Your task to perform on an android device: Open the Tasty app and Save the cauliflower pizza crust to the saved recipe
Image 0: 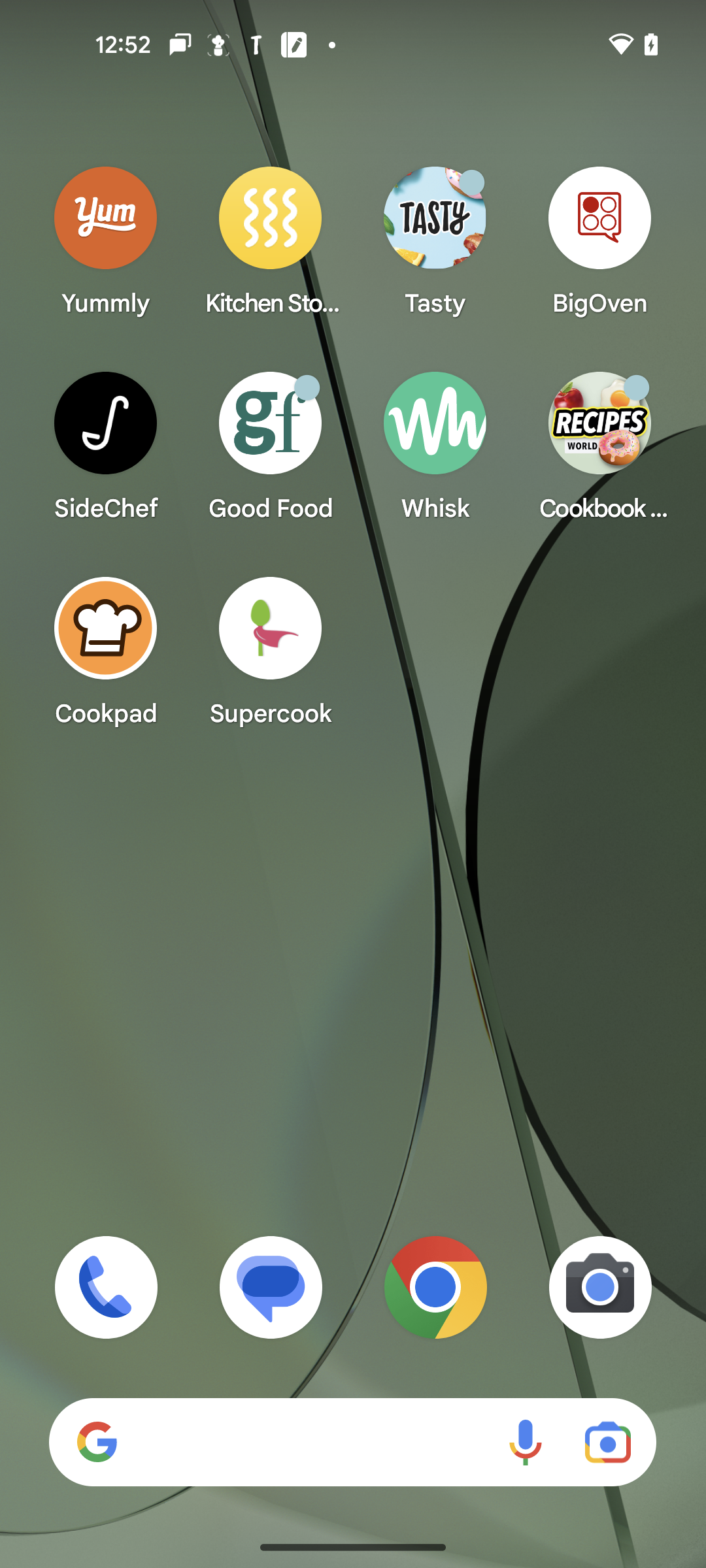
Open the Tasty app 
Step 0: click (435, 239)
Image 1: 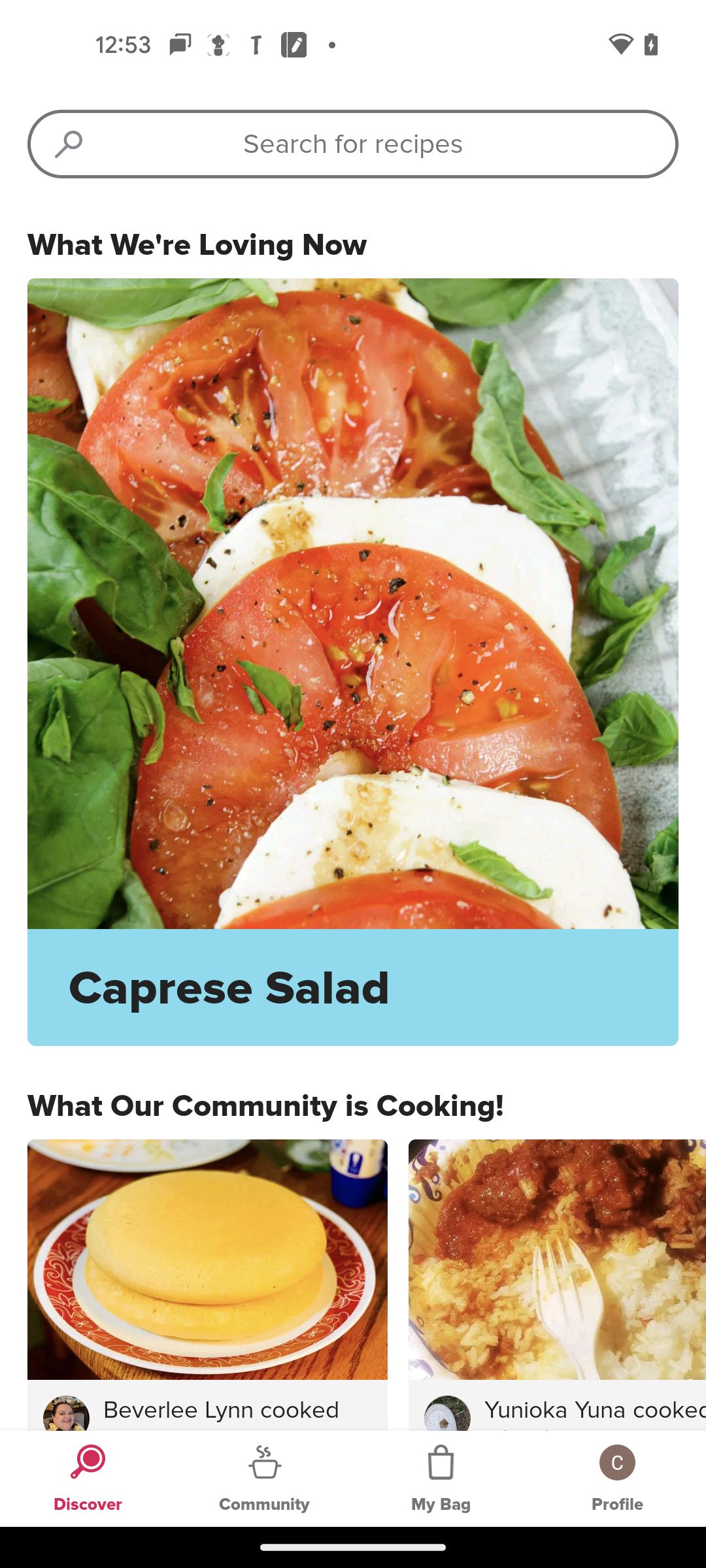
click on the search bar
Step 1: click (353, 144)
Image 2: 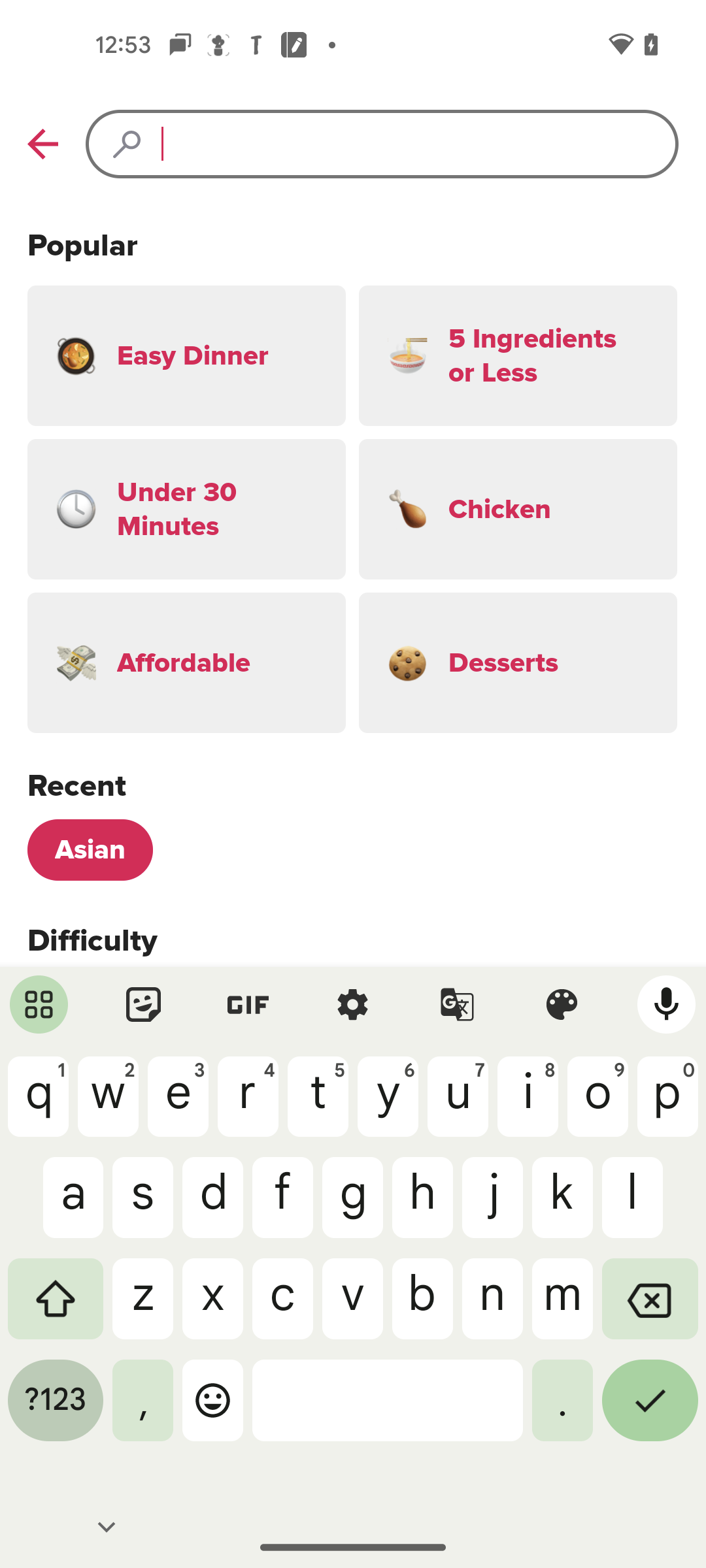
search for pizza
Step 2: type "Pizza"
Image 3: 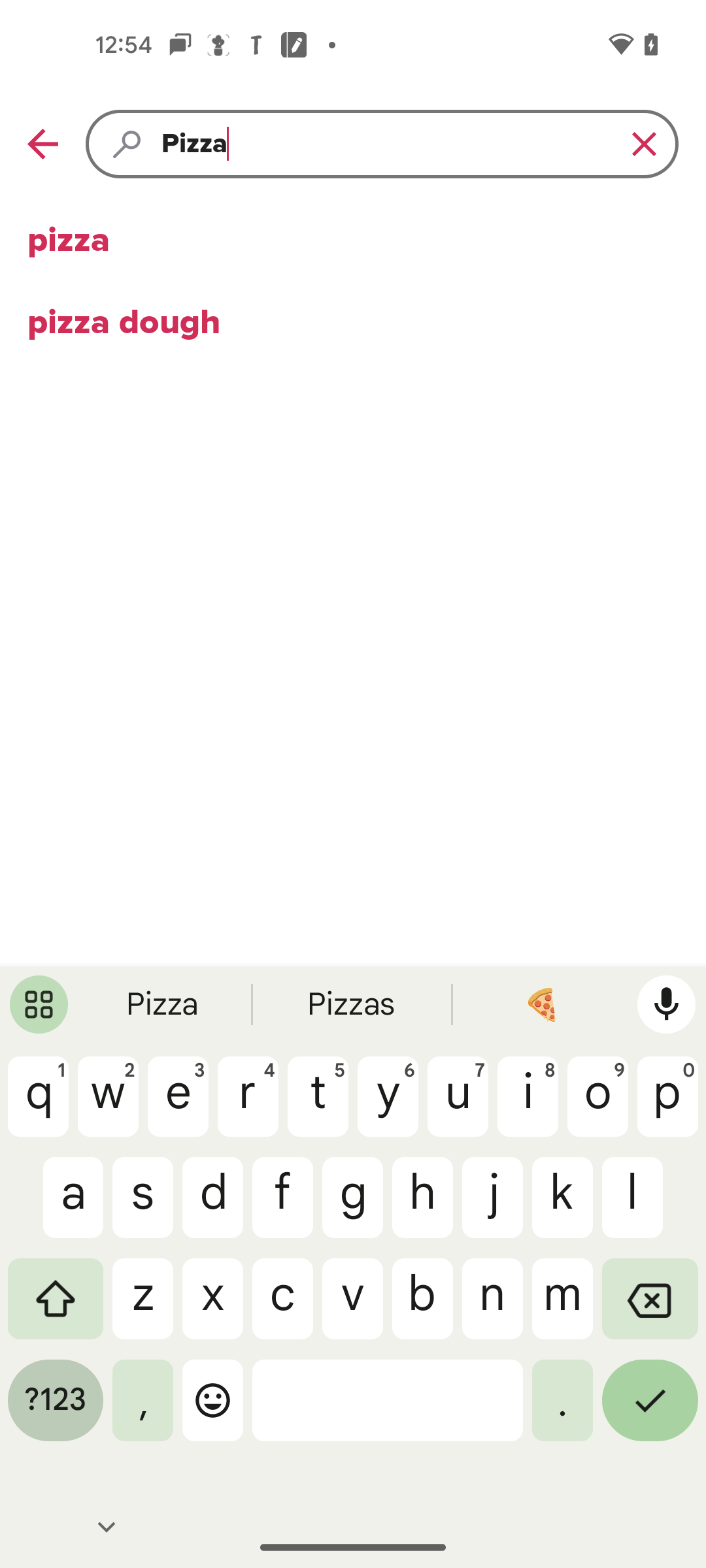
select the pizza
Step 3: click (353, 240)
Image 4: 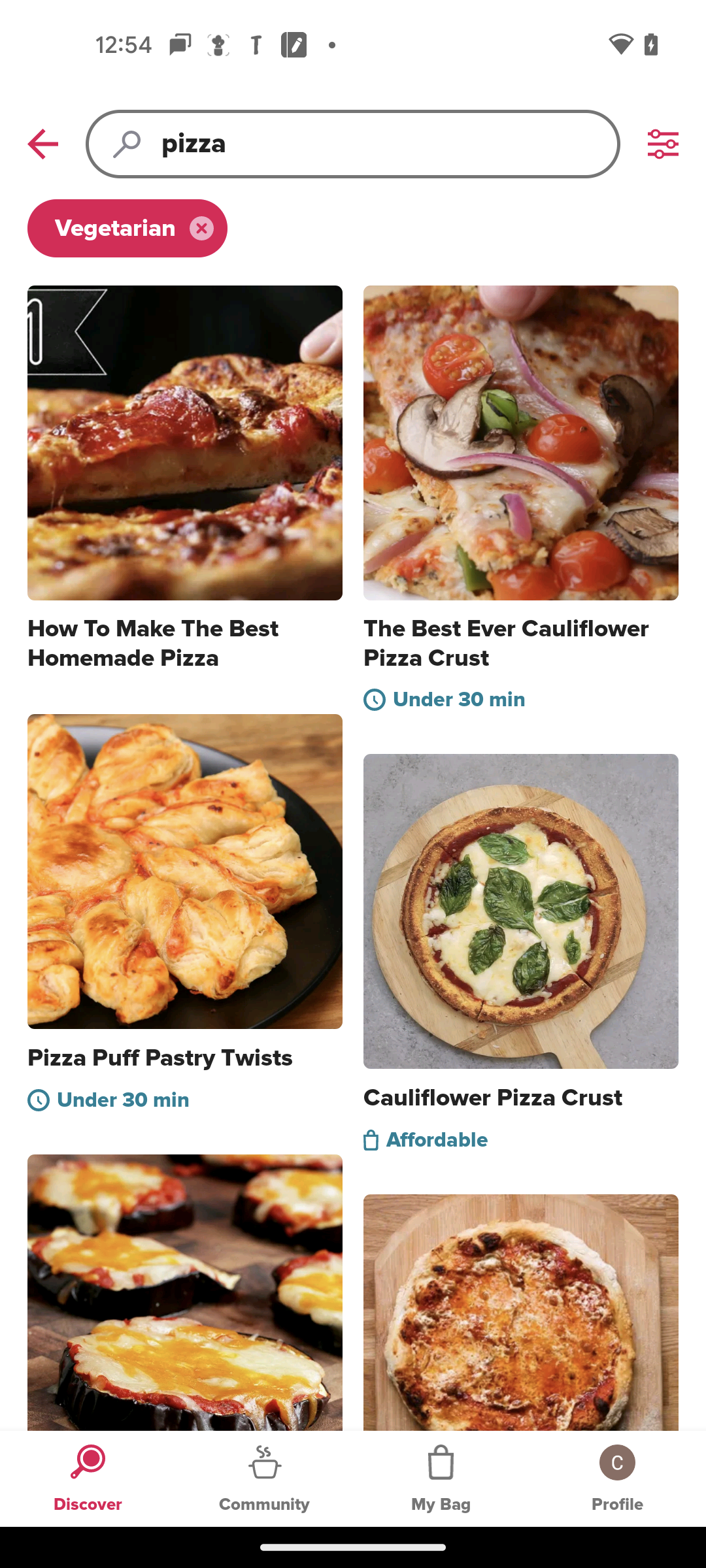
click on the cauliflower pizza crust
Step 4: click (520, 911)
Image 5: 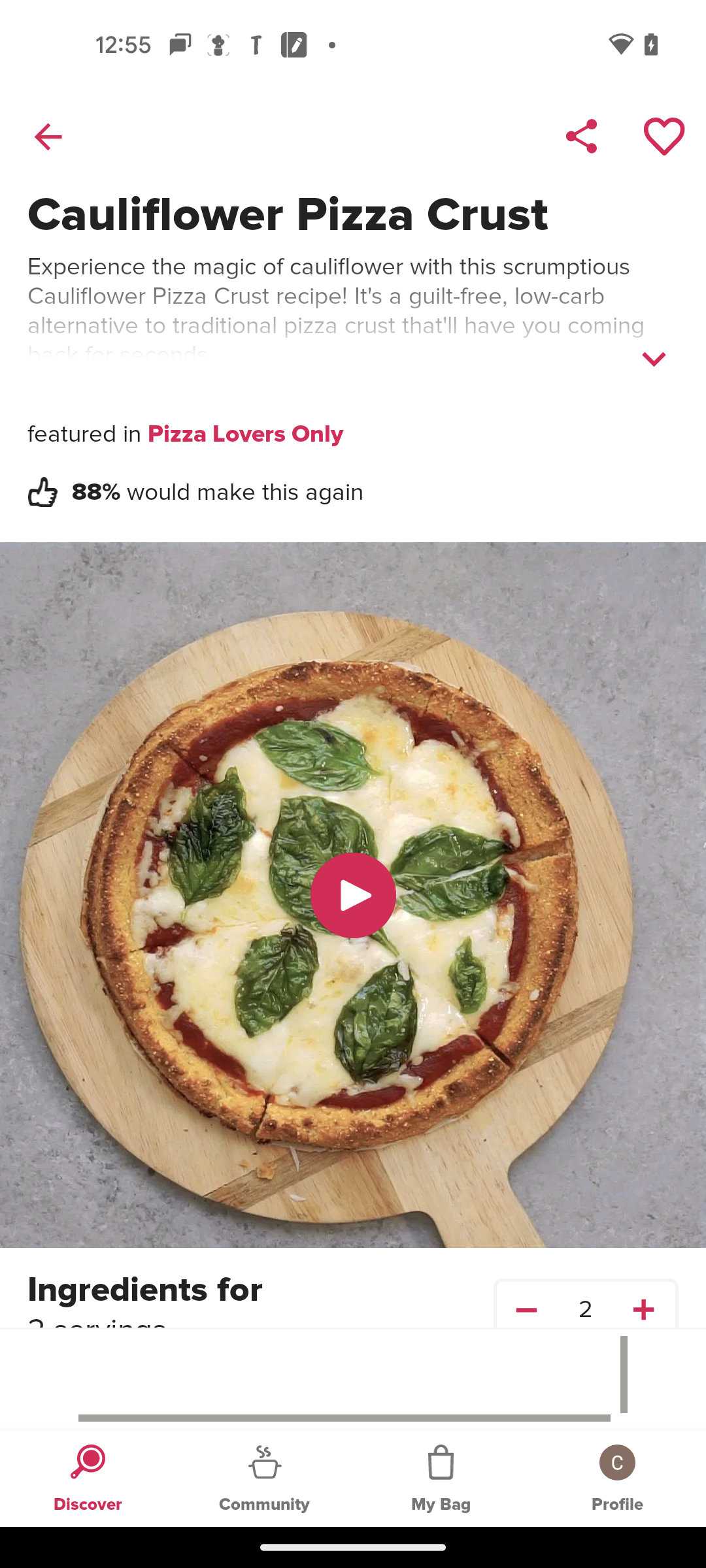
click on the saved icon on the top of the screen
Step 5: click (664, 137)